Your task to perform on an android device: Open the Artsy app and search for paintings.
Image 0: 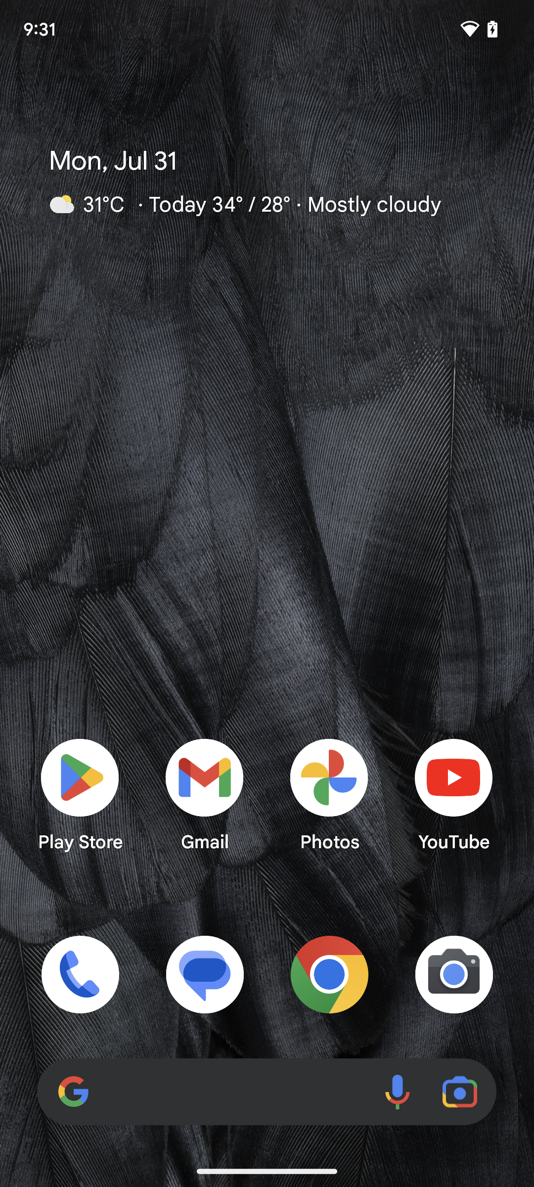
open artsy app
Step 0: open app "Artsy"
Image 1: 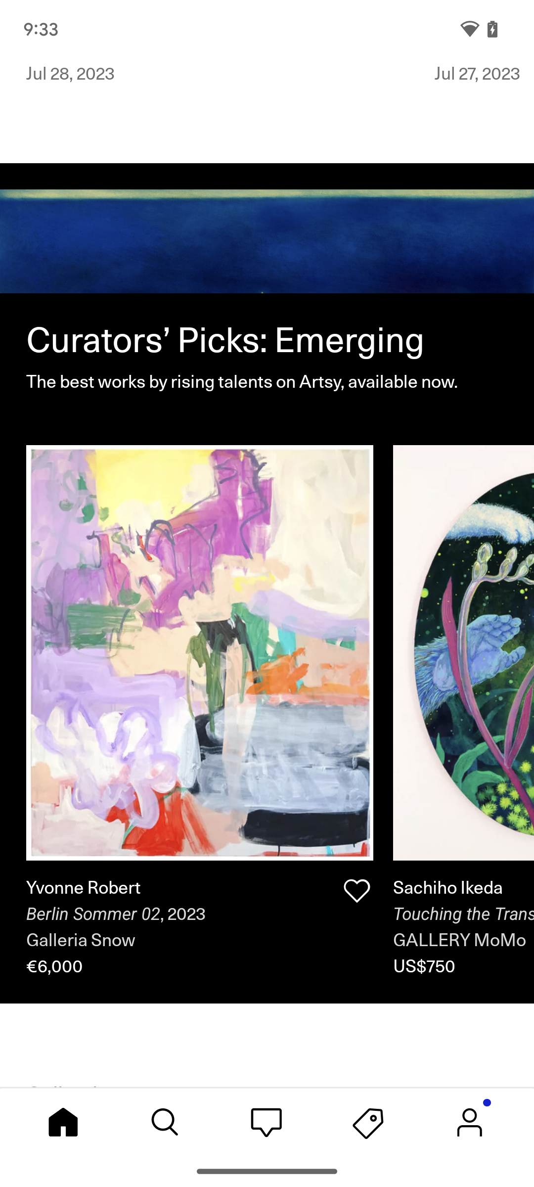
Click on the search icon at the bottom of the screen.
Step 1: click (165, 1122)
Image 2: 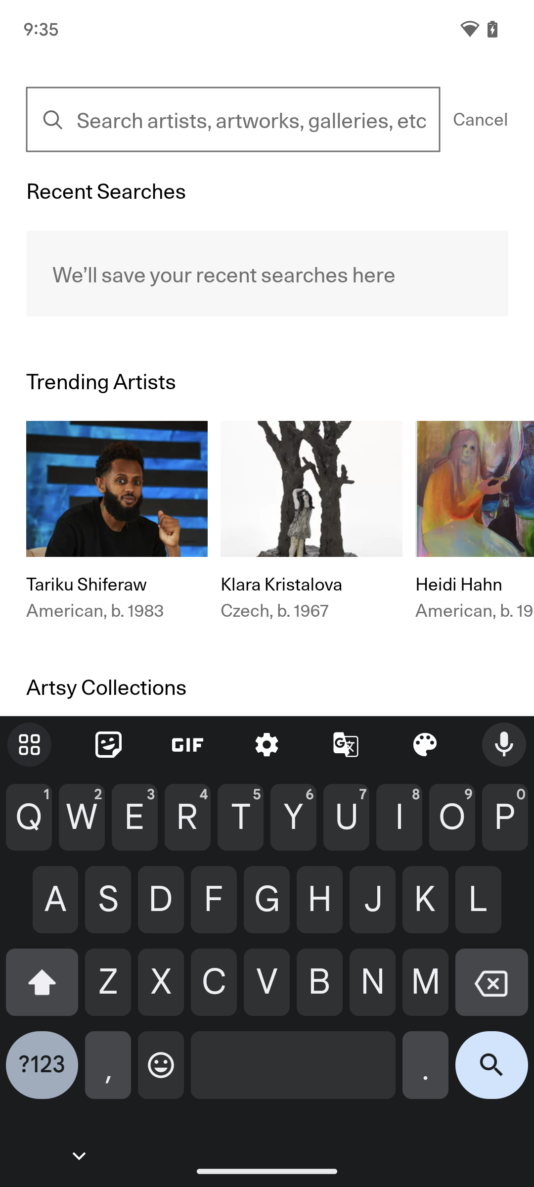
Click on the search icon at the bottom of the screen.
Step 2: type "paintings"
Image 3: 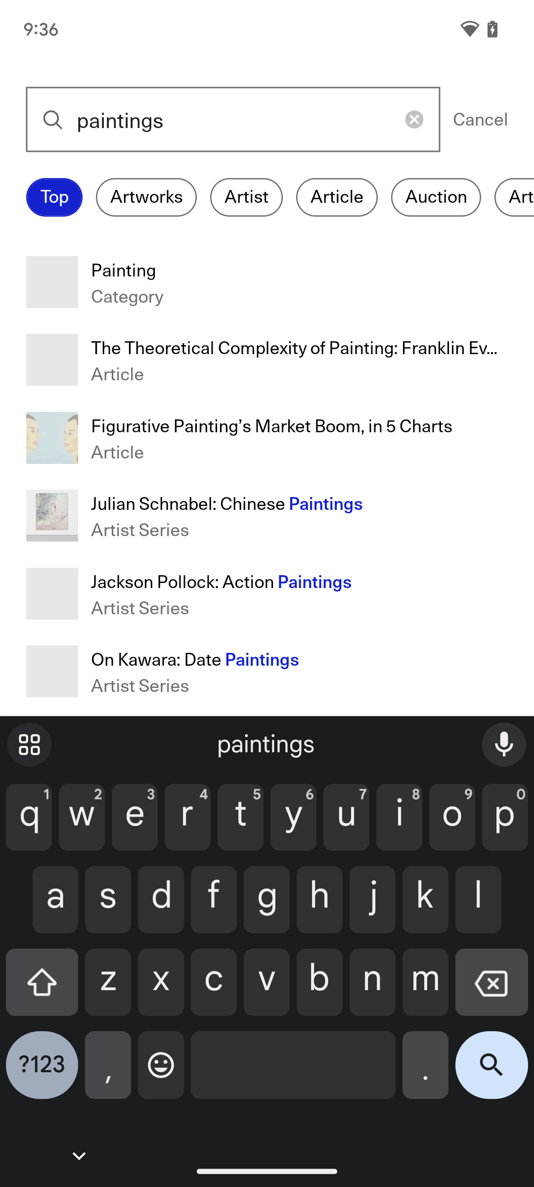
Click on the search icon at the bottom right of the screen.
Step 3: click (491, 1073)
Image 4: 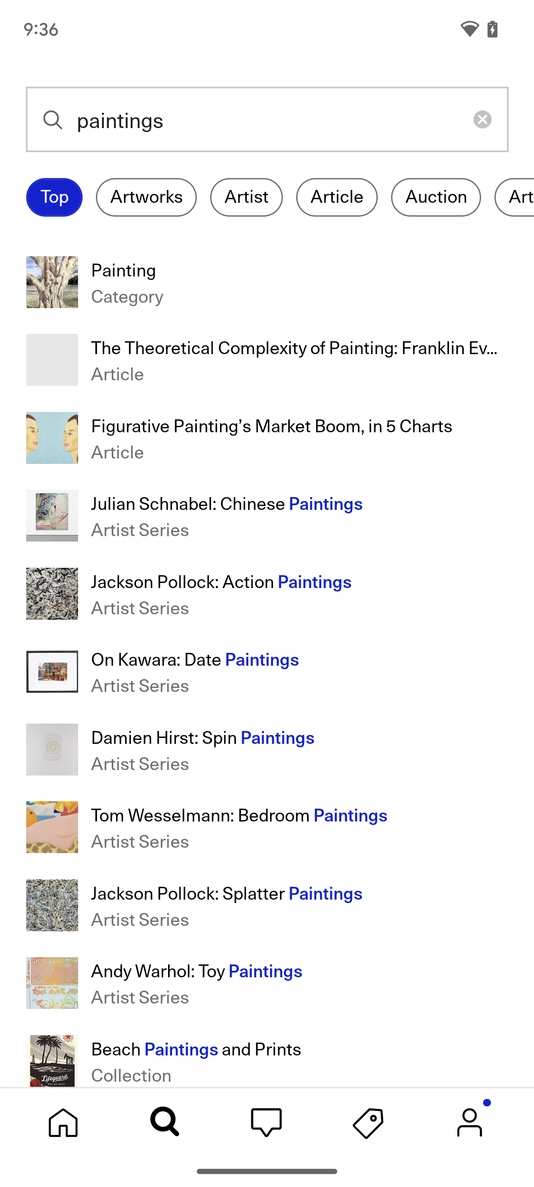
Click on the search icon at the bottom right of the screen.
Step 4: click (299, 295)
Image 5: 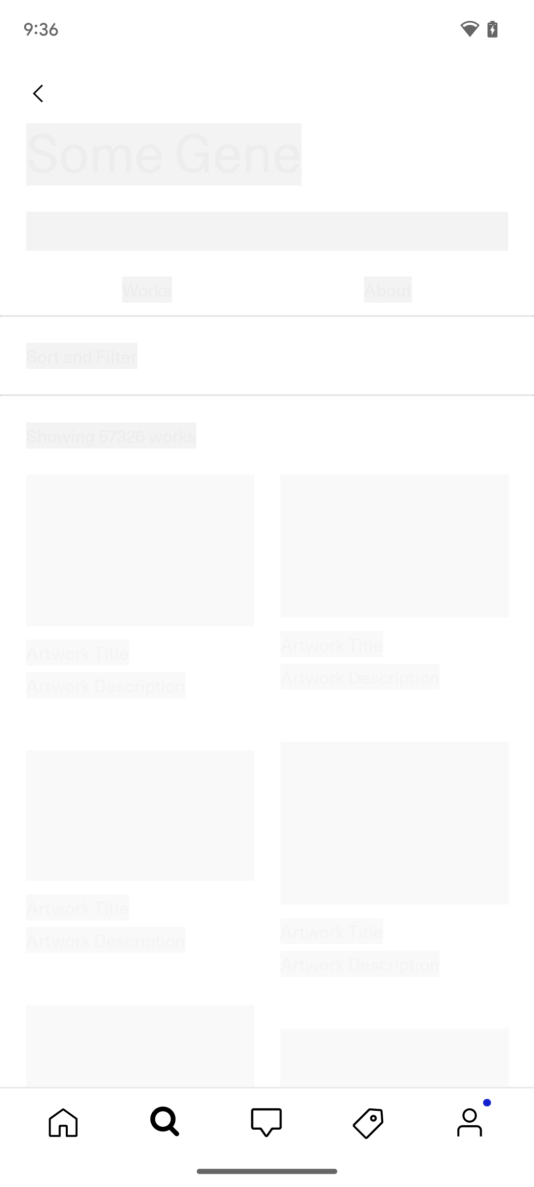
Click on the search icon at the bottom right of the screen.
Step 5: wait